Your task to perform on an android device: Open the TickTick app and mark microsoft training update classes as complete
Image 0: 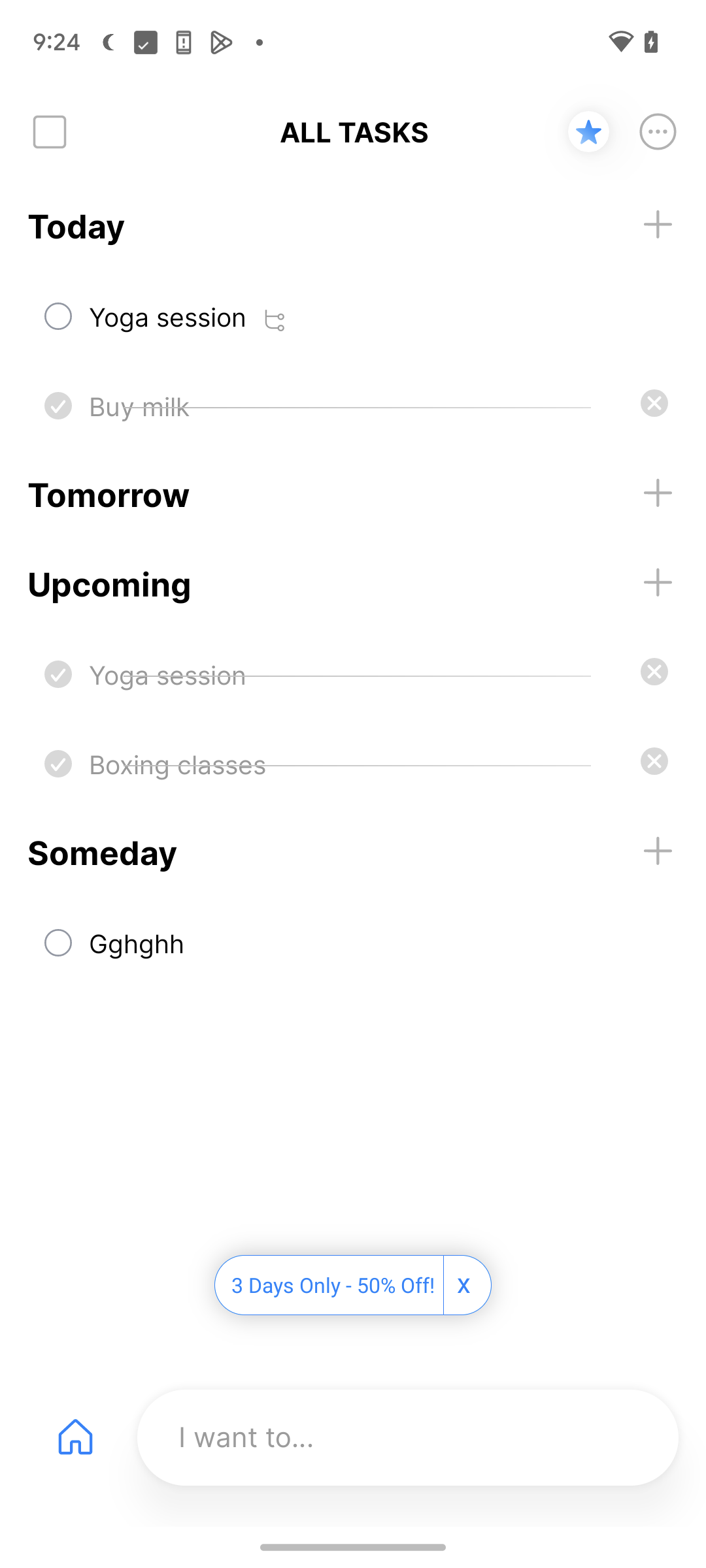
open TickTick app
Step 0: open app "TickTick"
Image 1: 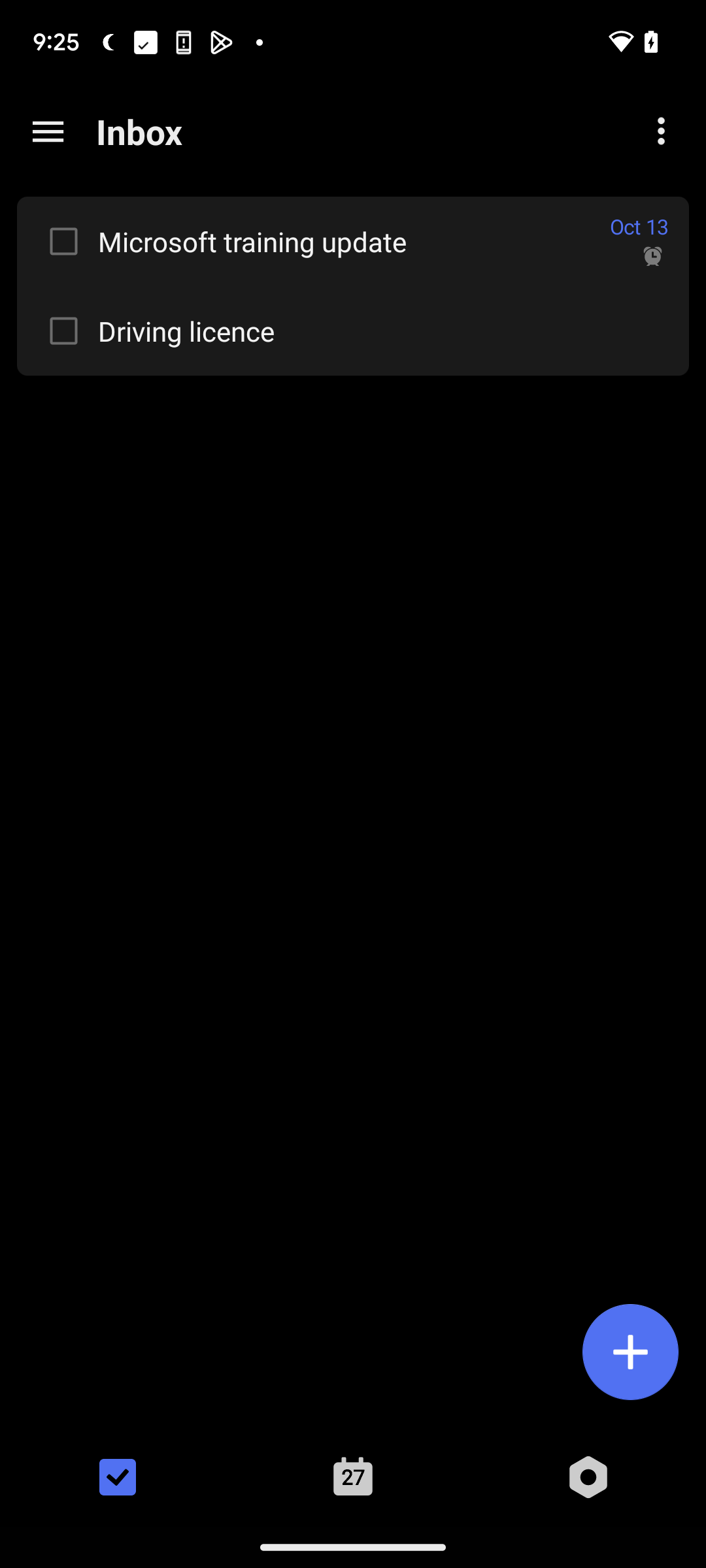
click on the check box of Microsoft training update 
Step 1: click (63, 241)